Your task to perform on an android device: I want to go to Amsterdam next month because it is one of my favorite cities. Please write "Amsterdam, my dream place" on the memo for me.
Image 0: 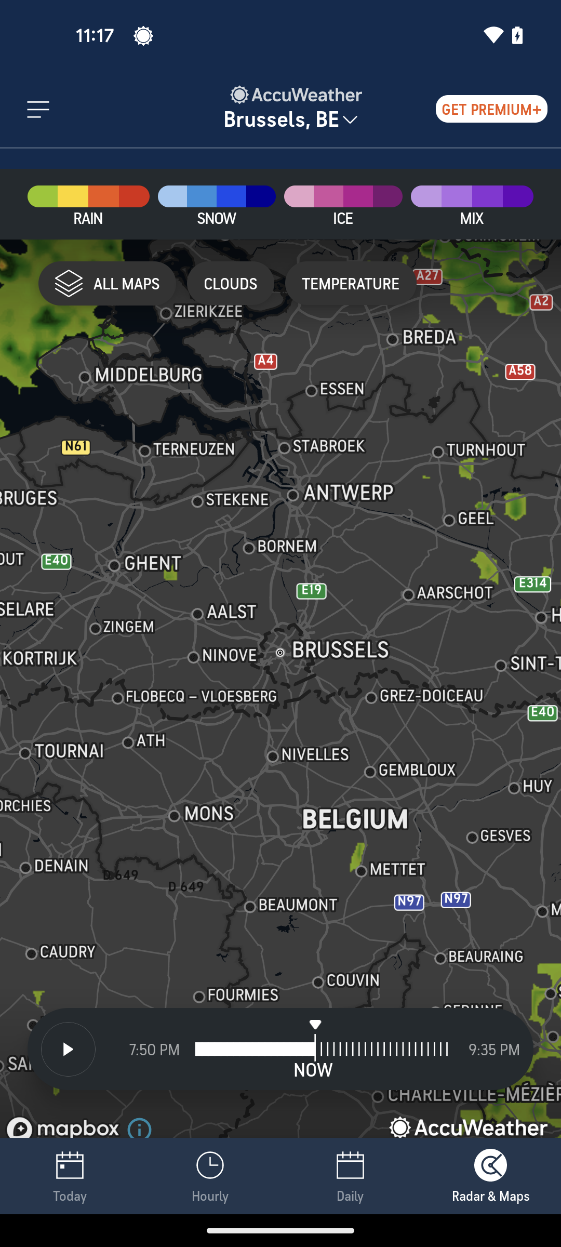
Open the keep notes app
Step 0: open app "Keep Notes"
Image 1: 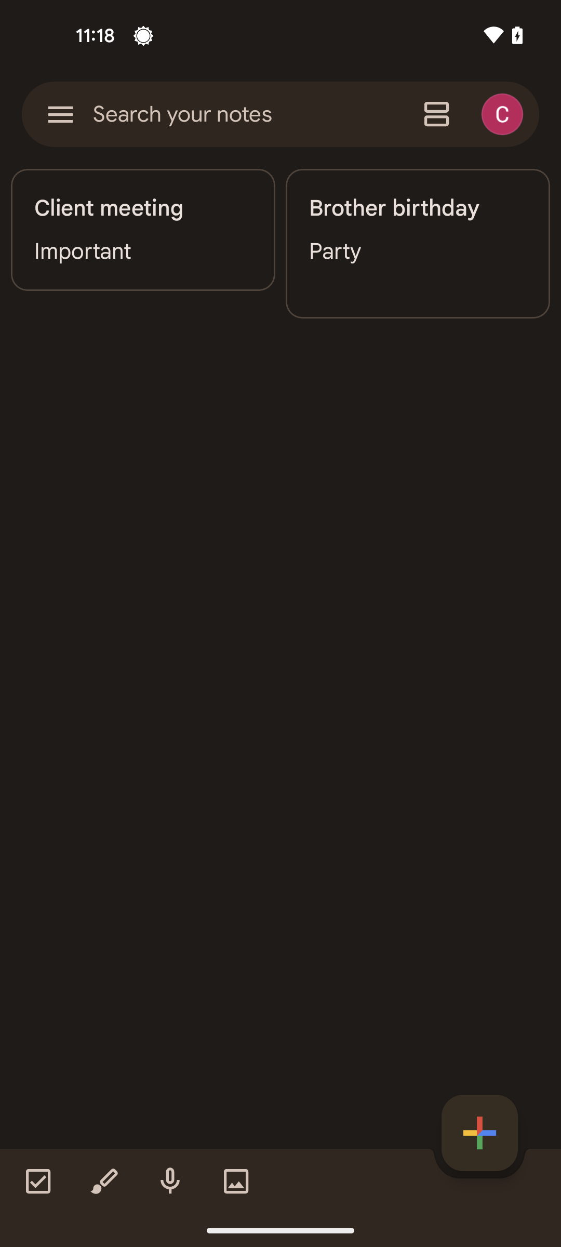
Tap on the plus button at the bottom right corner of the screen
Step 1: click (479, 1133)
Image 2: 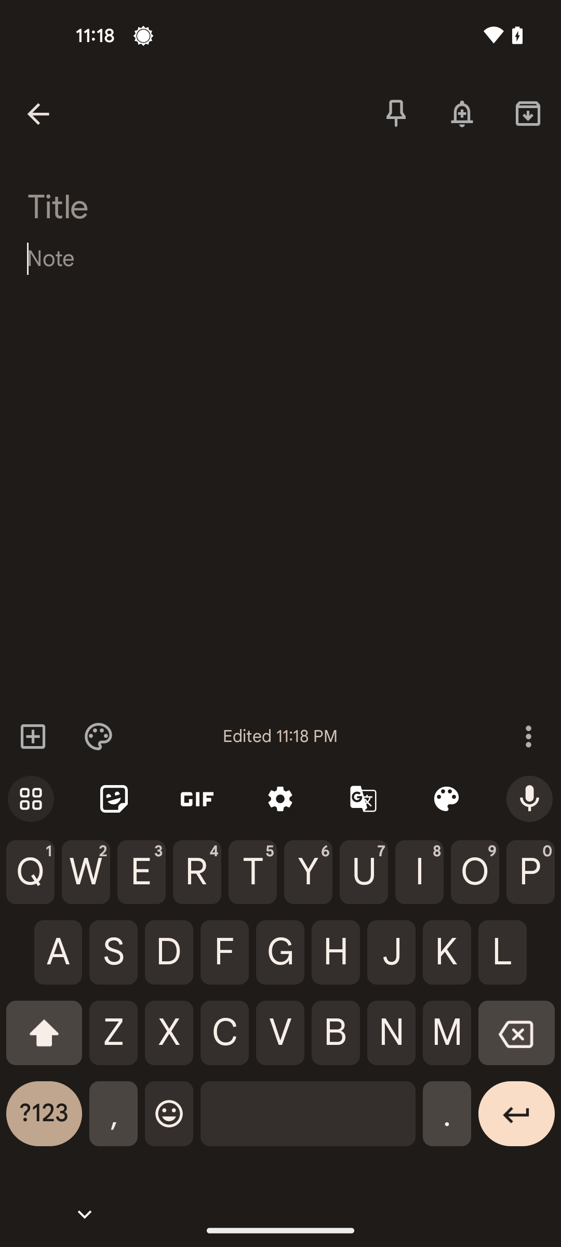
Tap on the title text bar
Step 2: click (143, 203)
Image 3: 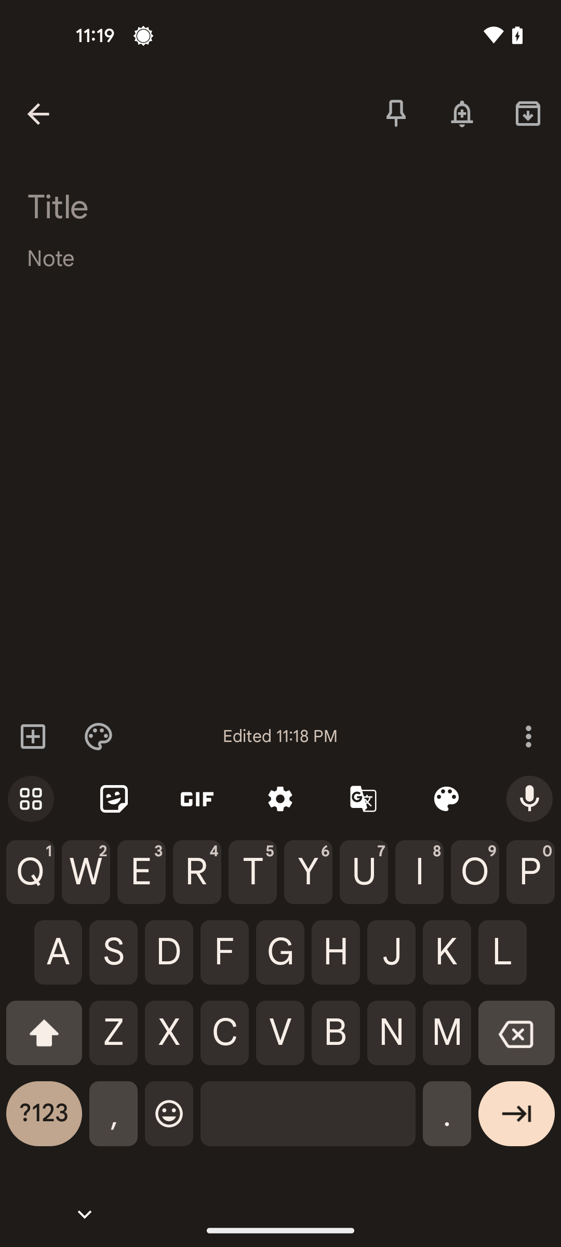
Type the text Amsterdam
Step 3: type "Amsterdam"
Image 4: 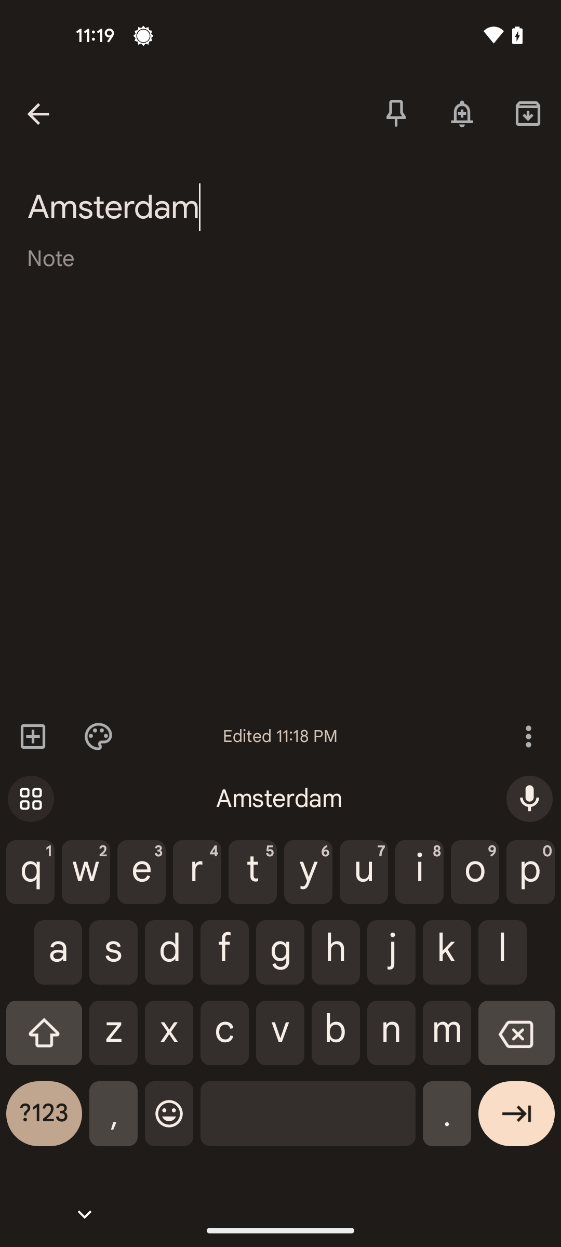
Tap on the note option
Step 4: click (280, 273)
Image 5: 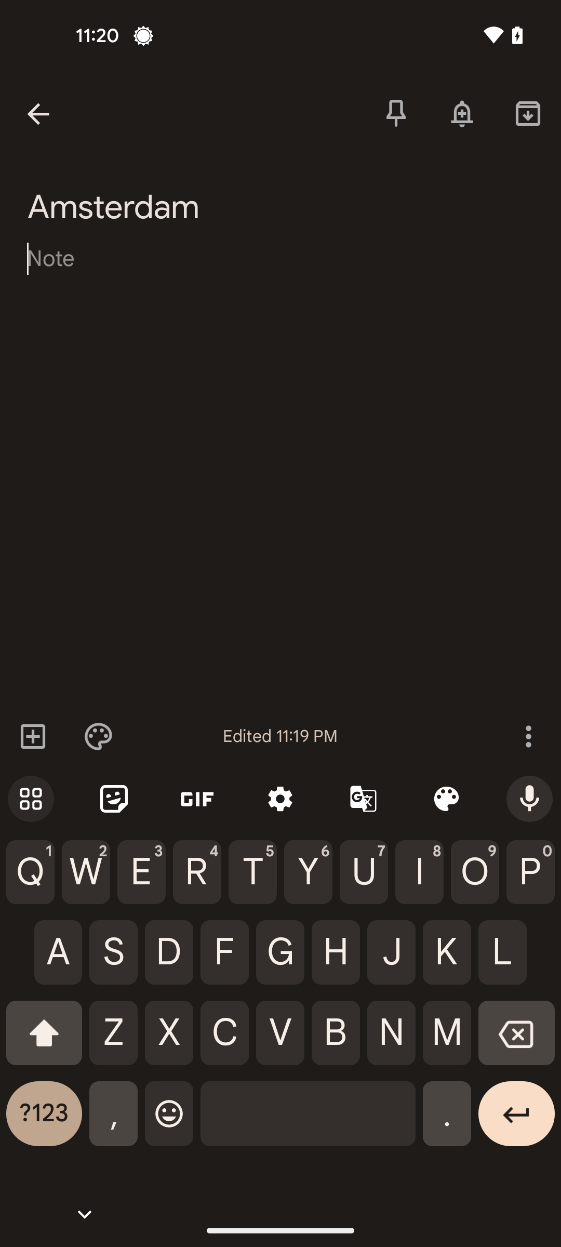
Type the text my dream place
Step 5: type "my dream place"
Image 6: 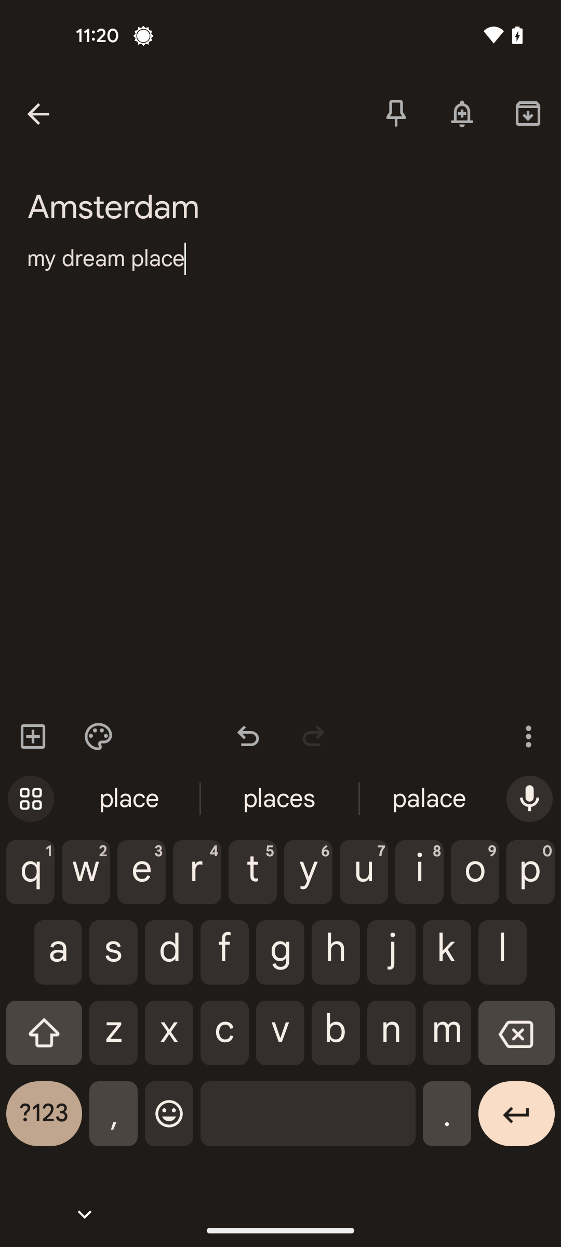
Tap on the back arrow icon at the top left corner of the screen
Step 6: click (60, 114)